Your task to perform on an android device: I want to view my progress weekly and check the steps. How many steps have I taken?
Image 0: 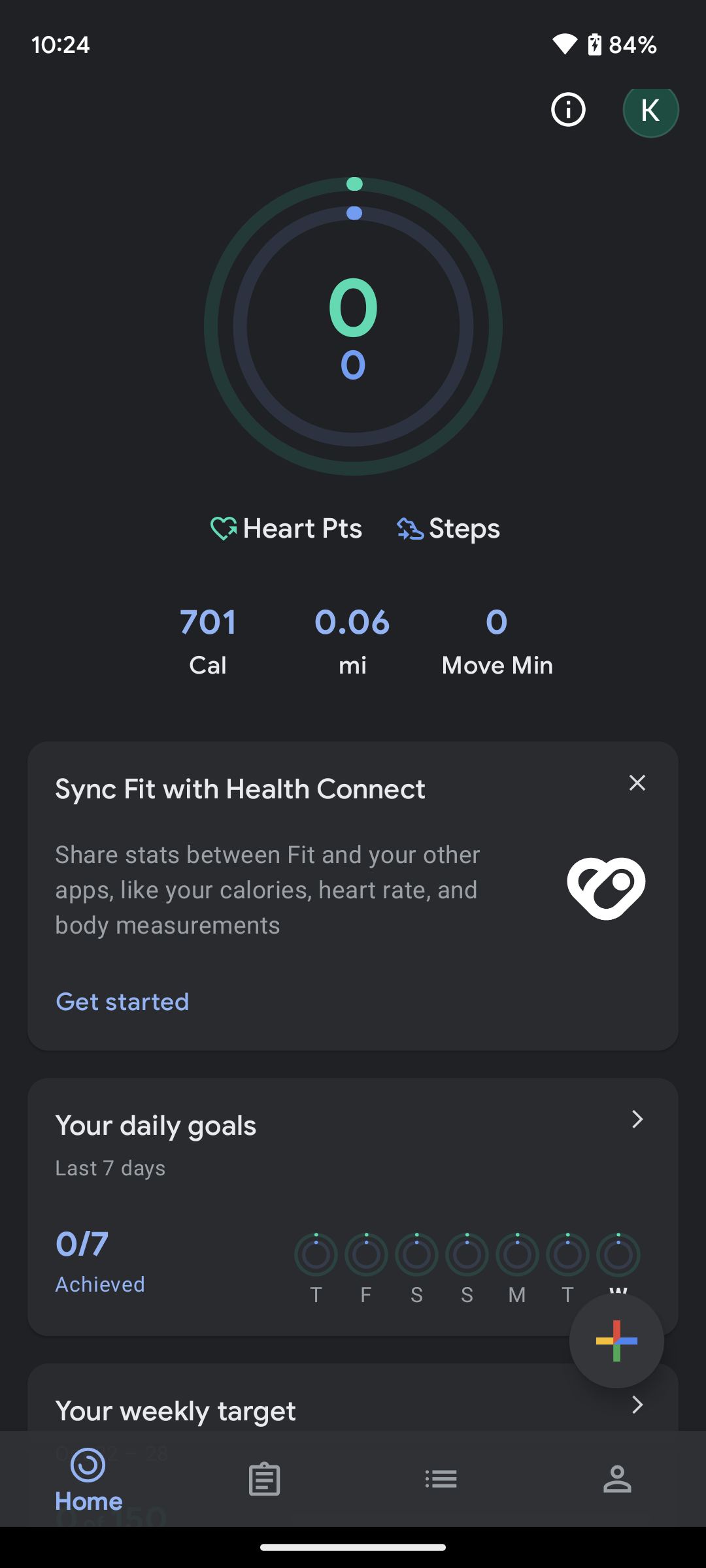
Click on the arrow in weekly section 
Step 0: click (629, 1122)
Image 1: 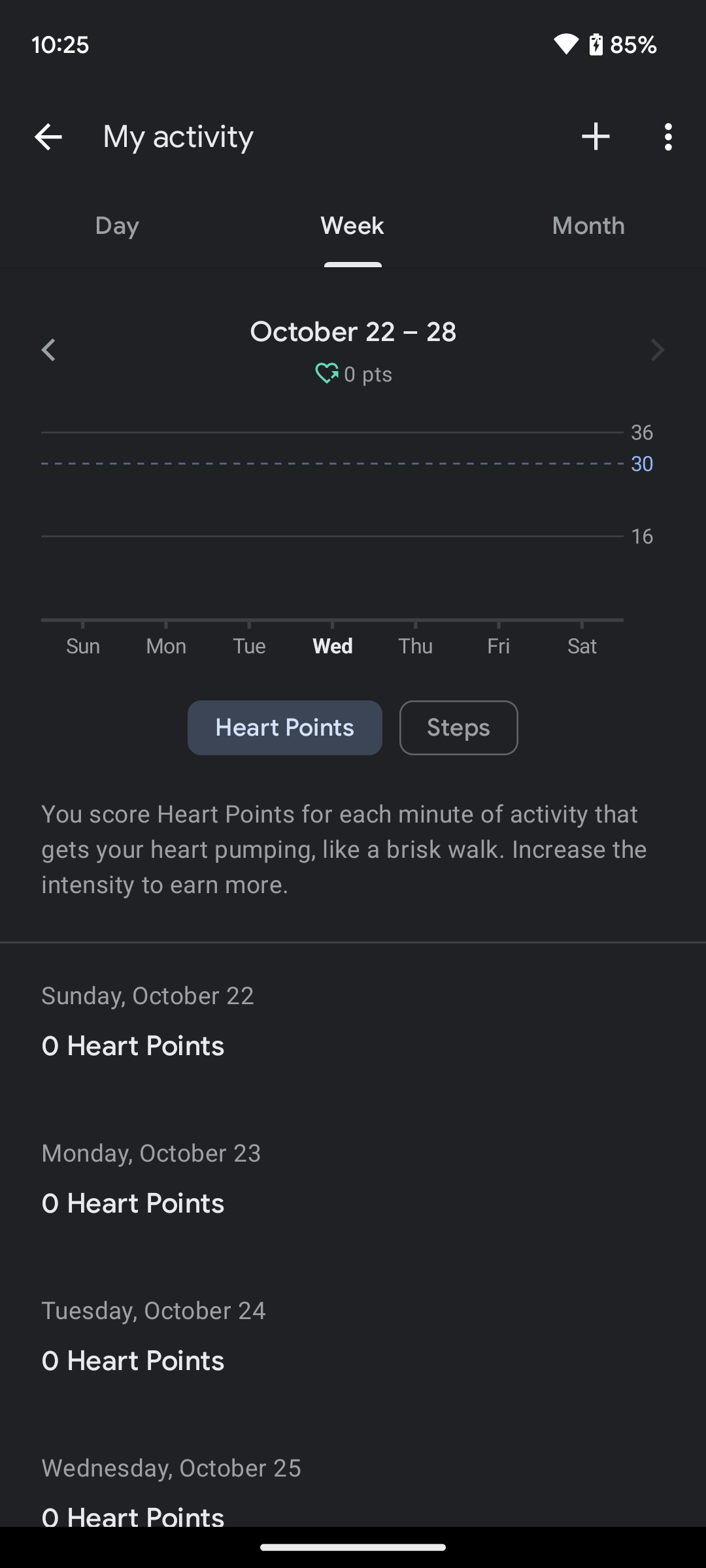
Click on the Steps button 
Step 1: click (459, 728)